Your task to perform on an android device: In the Fitvate app, For the present evening schedule, I want to set a goal for at least nine weeks of muscle growth.
Image 0: 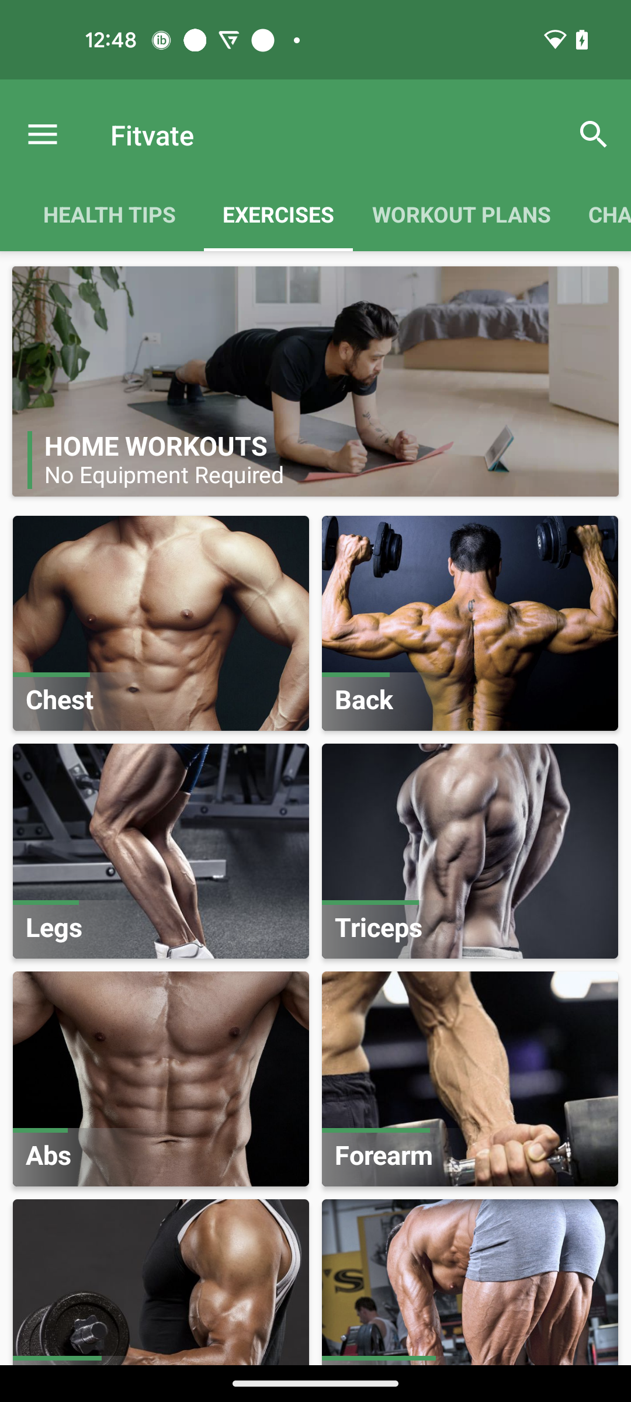
Click on the Workout Plans section
Step 0: click (461, 214)
Image 1: 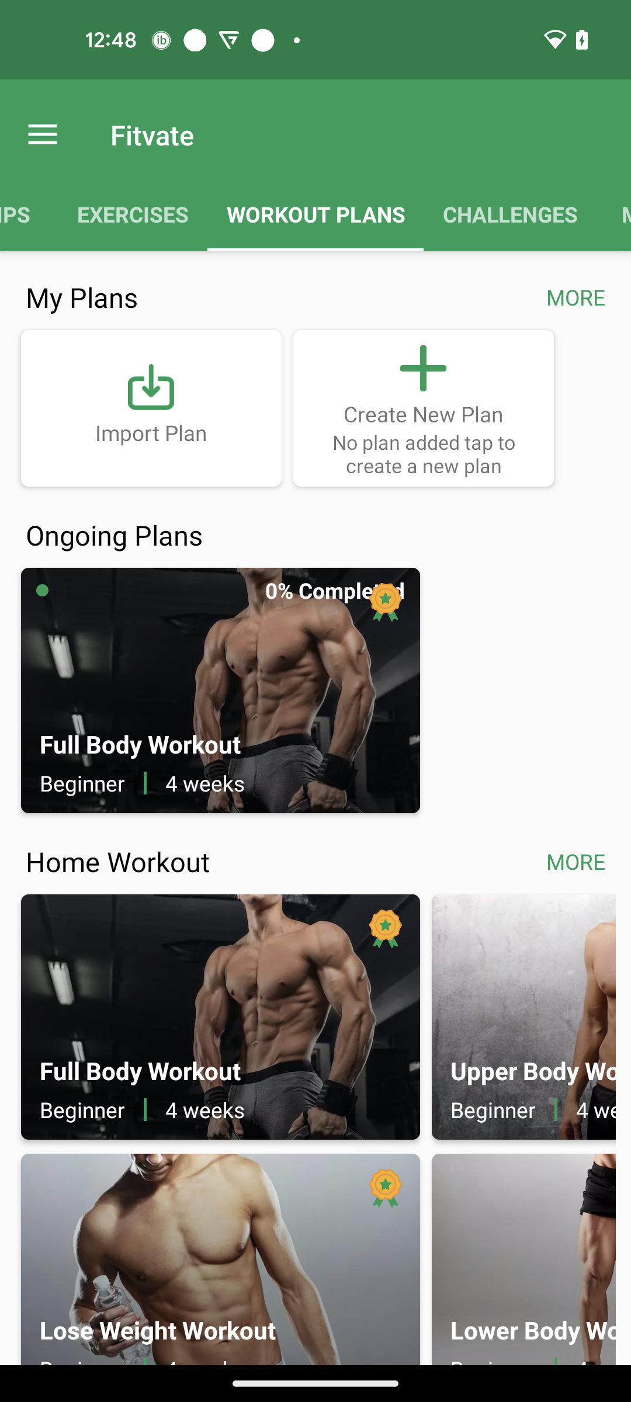
Click on the Plus icon
Step 1: click (427, 362)
Image 2: 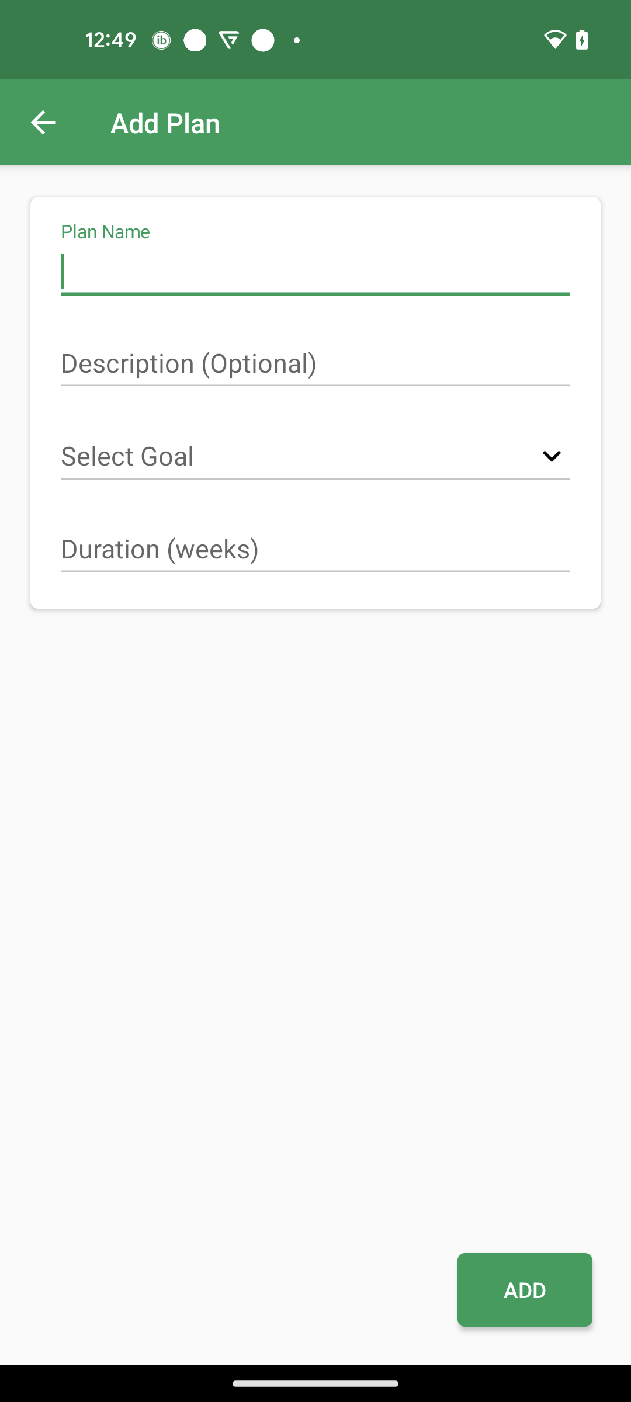
Enter the Plan name as New Evening Schedule
Step 2: type "New Evening Schedule"
Image 3: 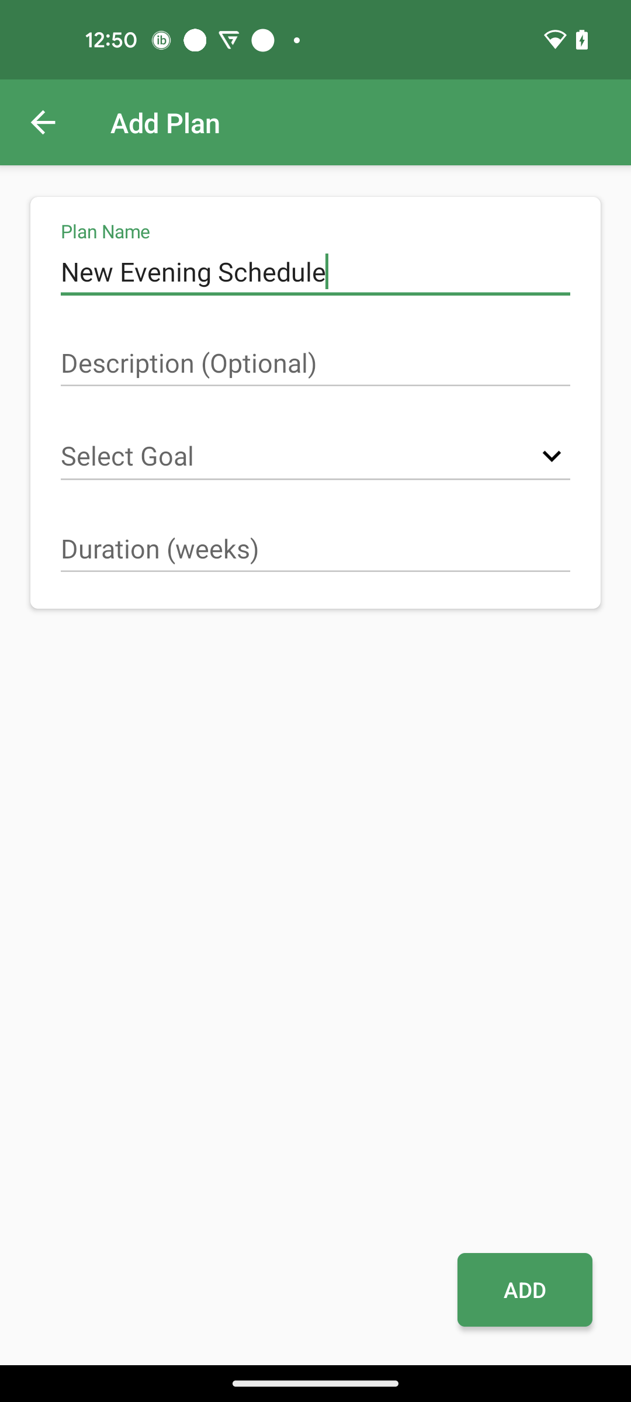
Click on the Select Goal option
Step 3: click (315, 457)
Image 4: 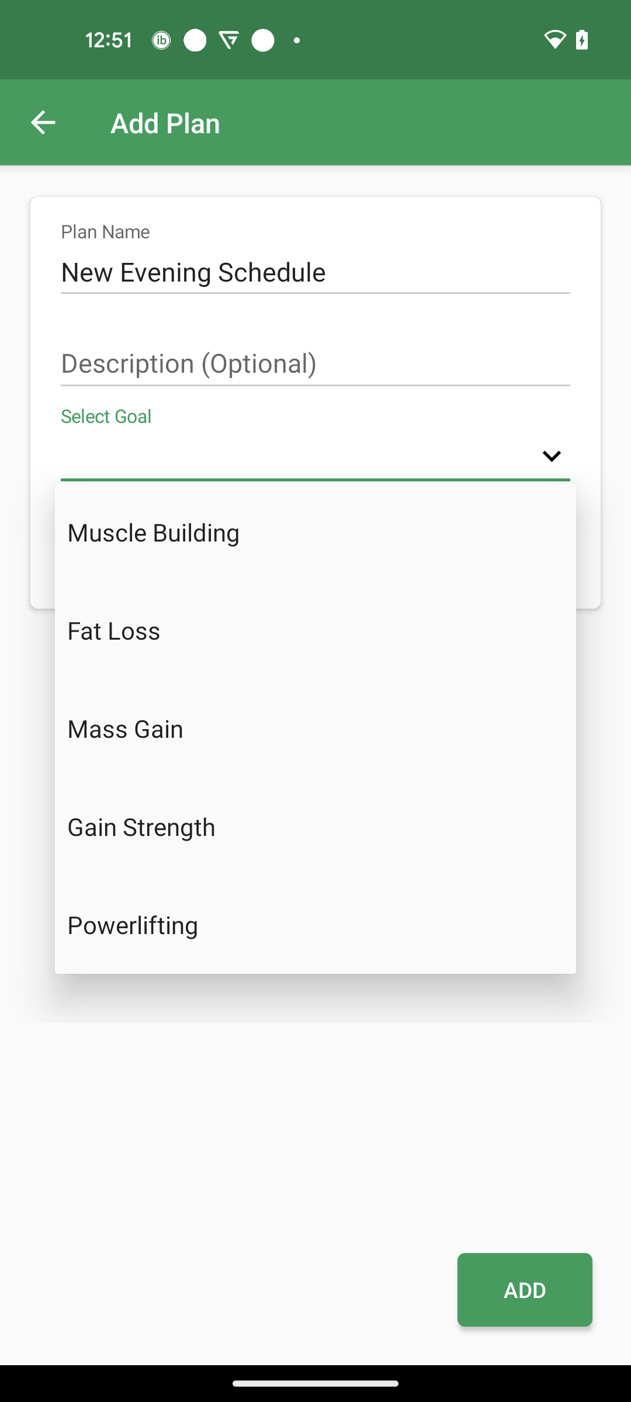
Select the Muscle Building
Step 4: click (315, 550)
Image 6: 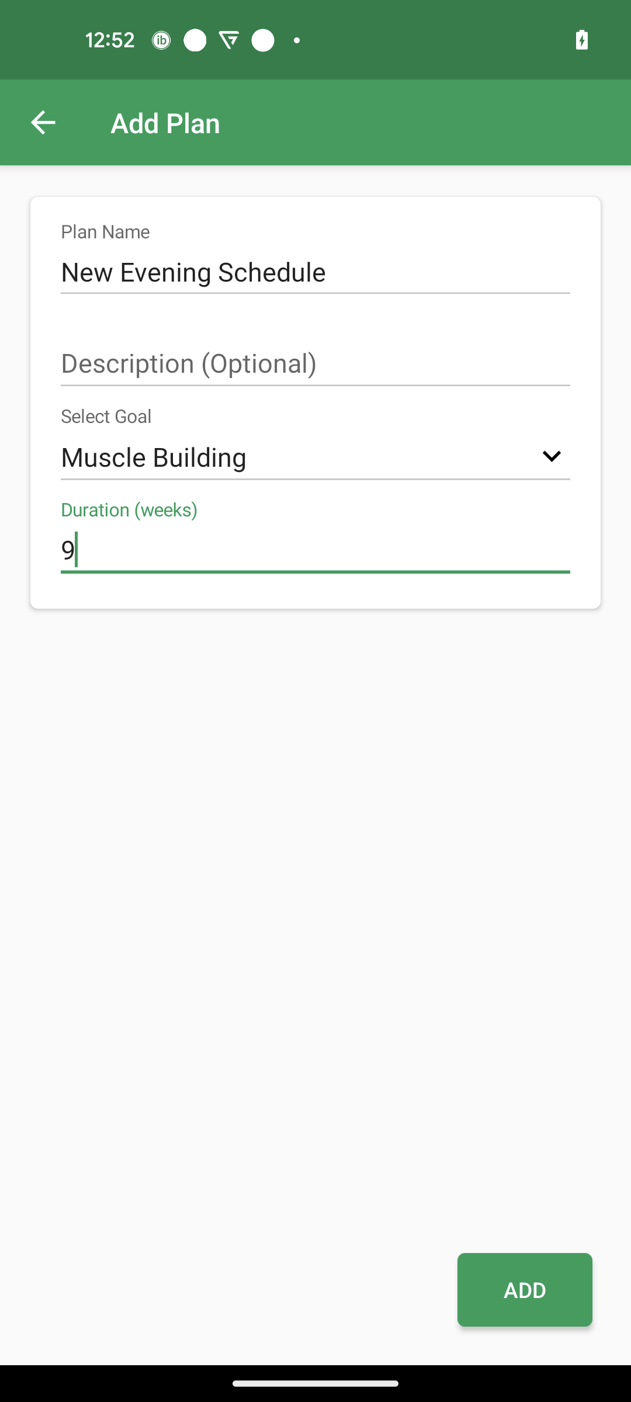
Click on the Add button
Step 6: click (525, 1290)